Your task to perform on an android device: Look for the tv wall mount with television & parts category on the DHgate app before making a decision. I want to add specifications.
Image 0: 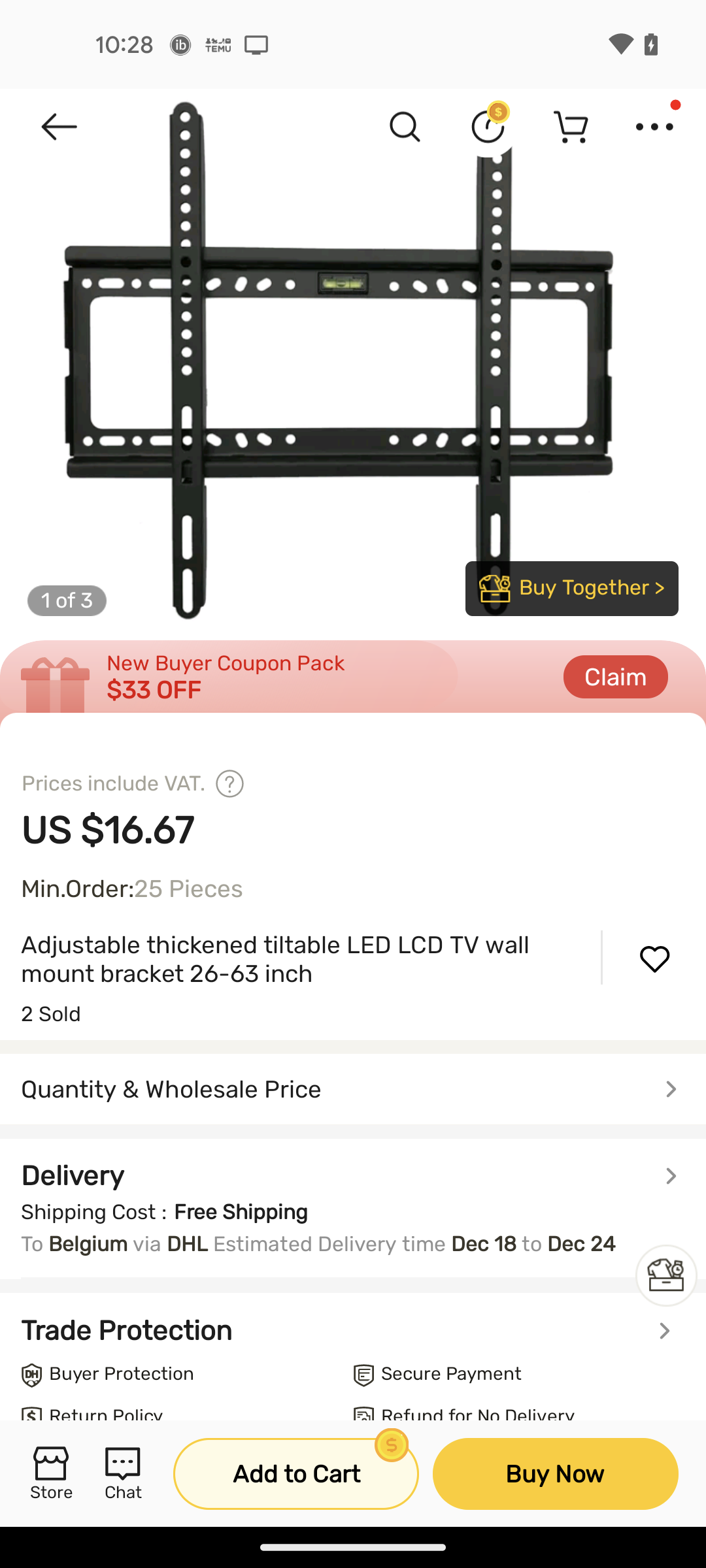
Go back to the previous page
Step 0: press back button
Image 1: 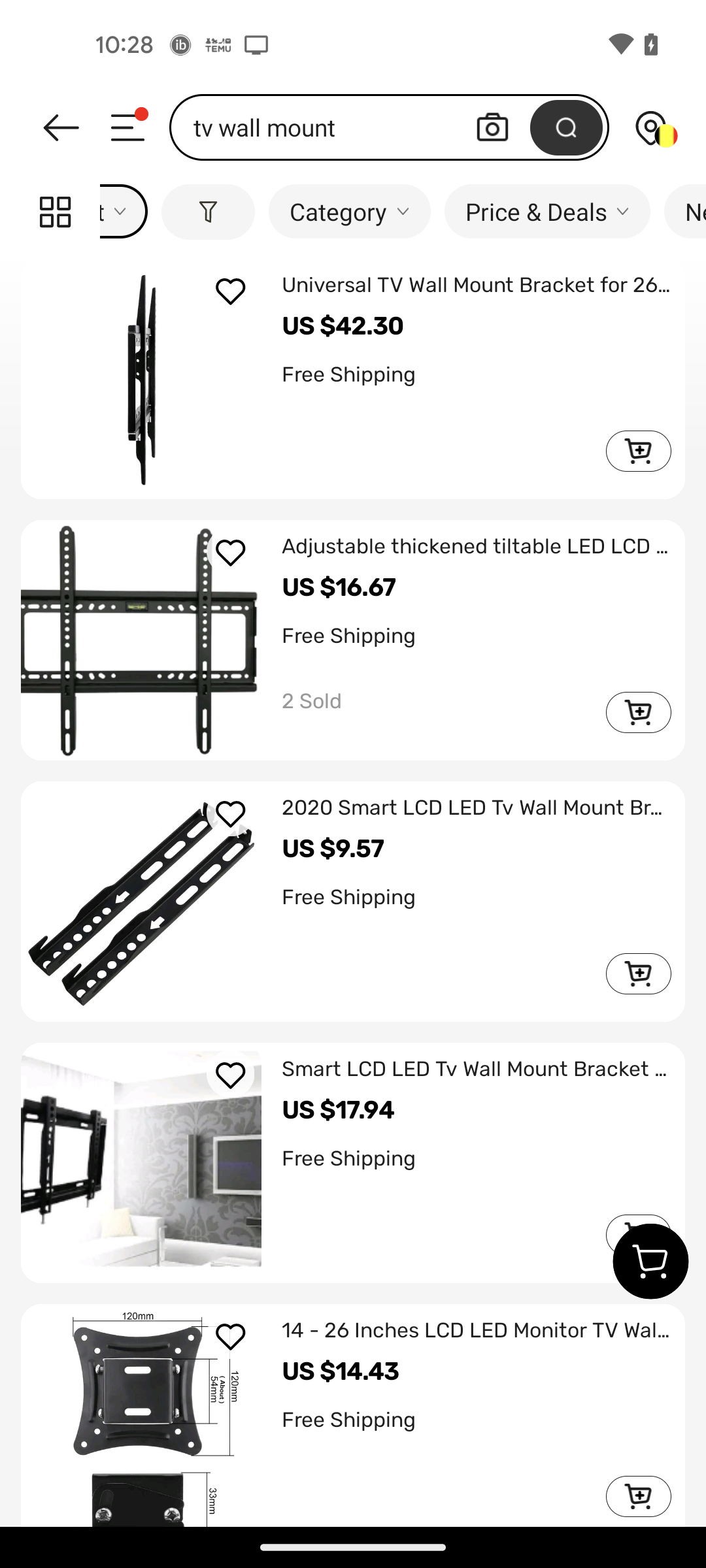
Click on the category option
Step 1: click (338, 211)
Image 2: 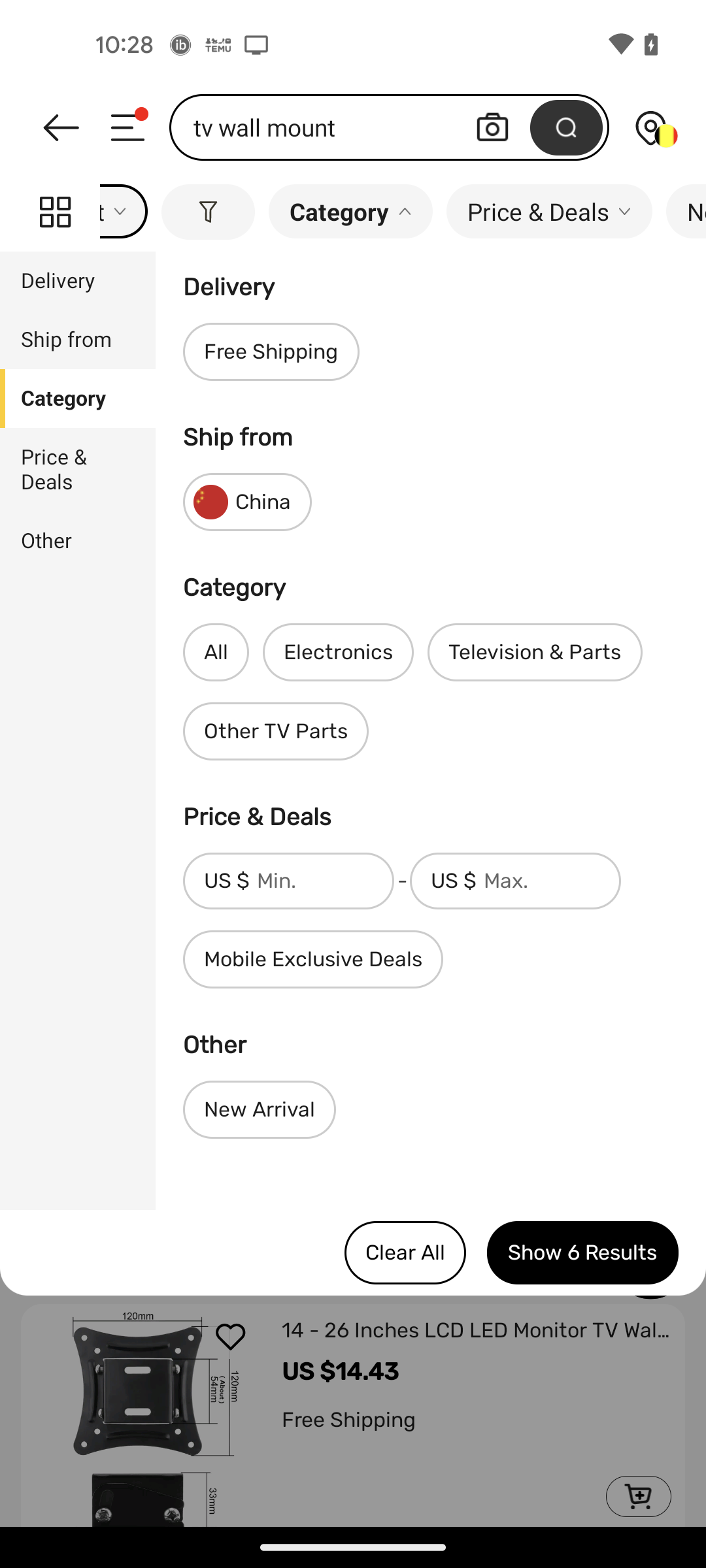
Tap on the television & parts option
Step 2: click (535, 652)
Image 3: 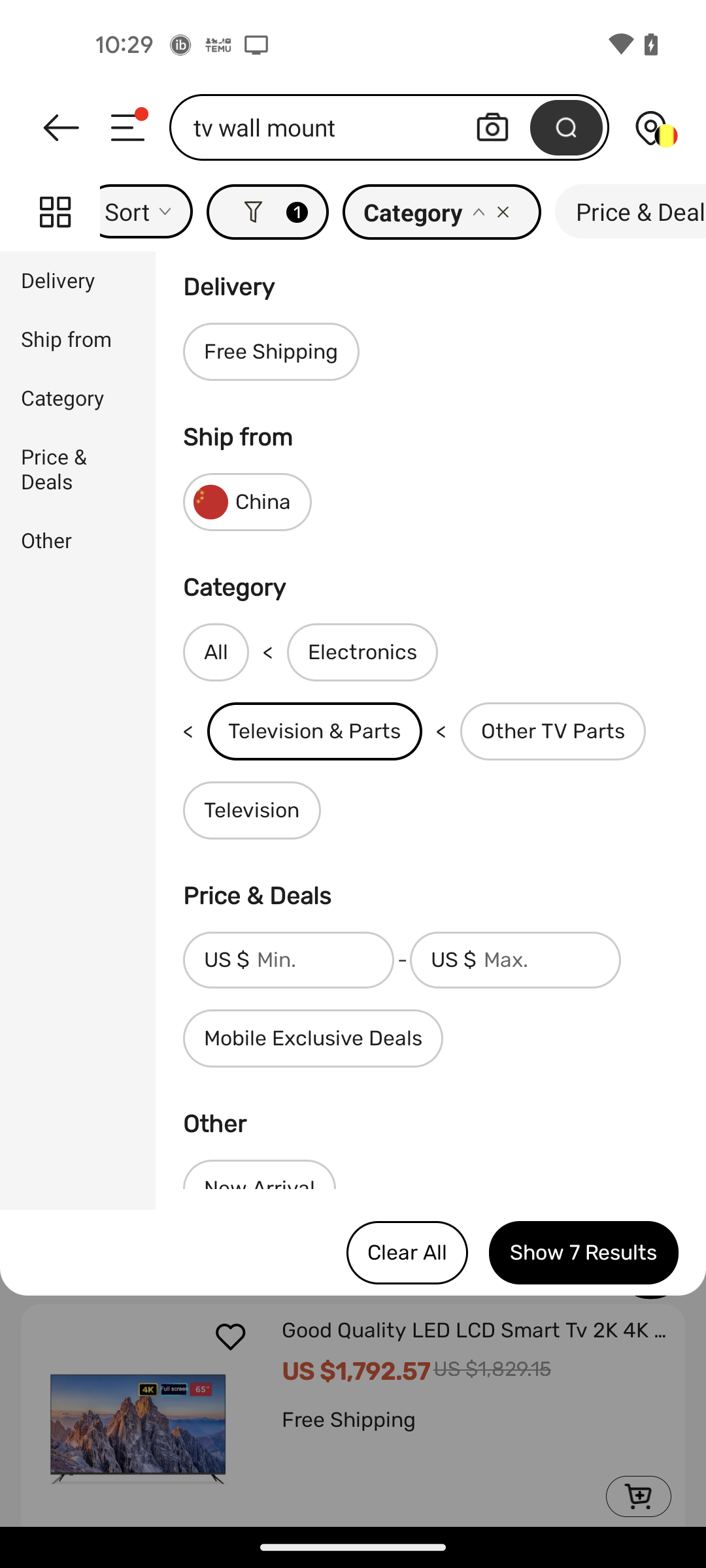
Tap on the show 7 results button
Step 3: click (584, 1252)